Your task to perform on an android device: I need a refrigerator for my kitchen, so I use the Amazon app to look for refrigerators.
Image 0: 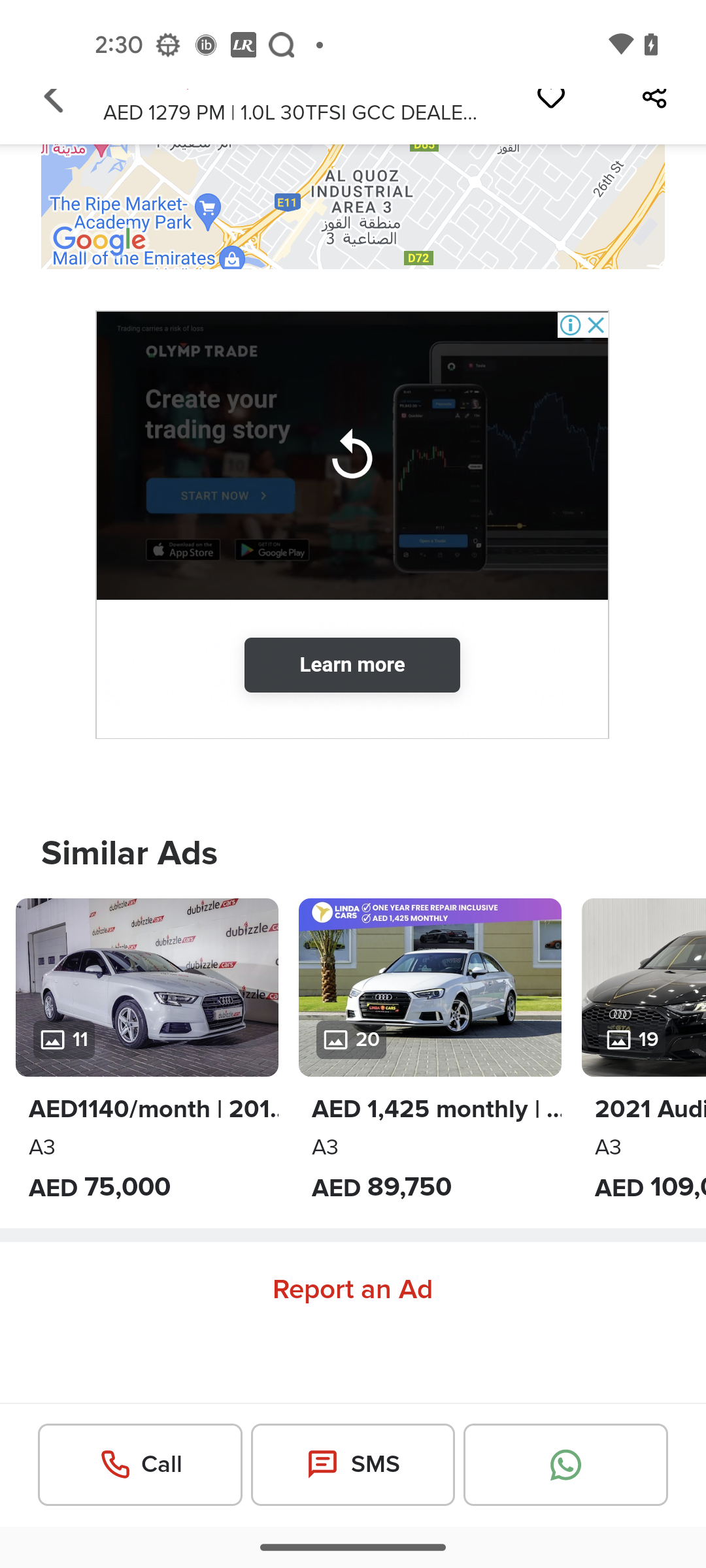
Open the Amazon app
Step 0: open app "Amazon"
Image 1: 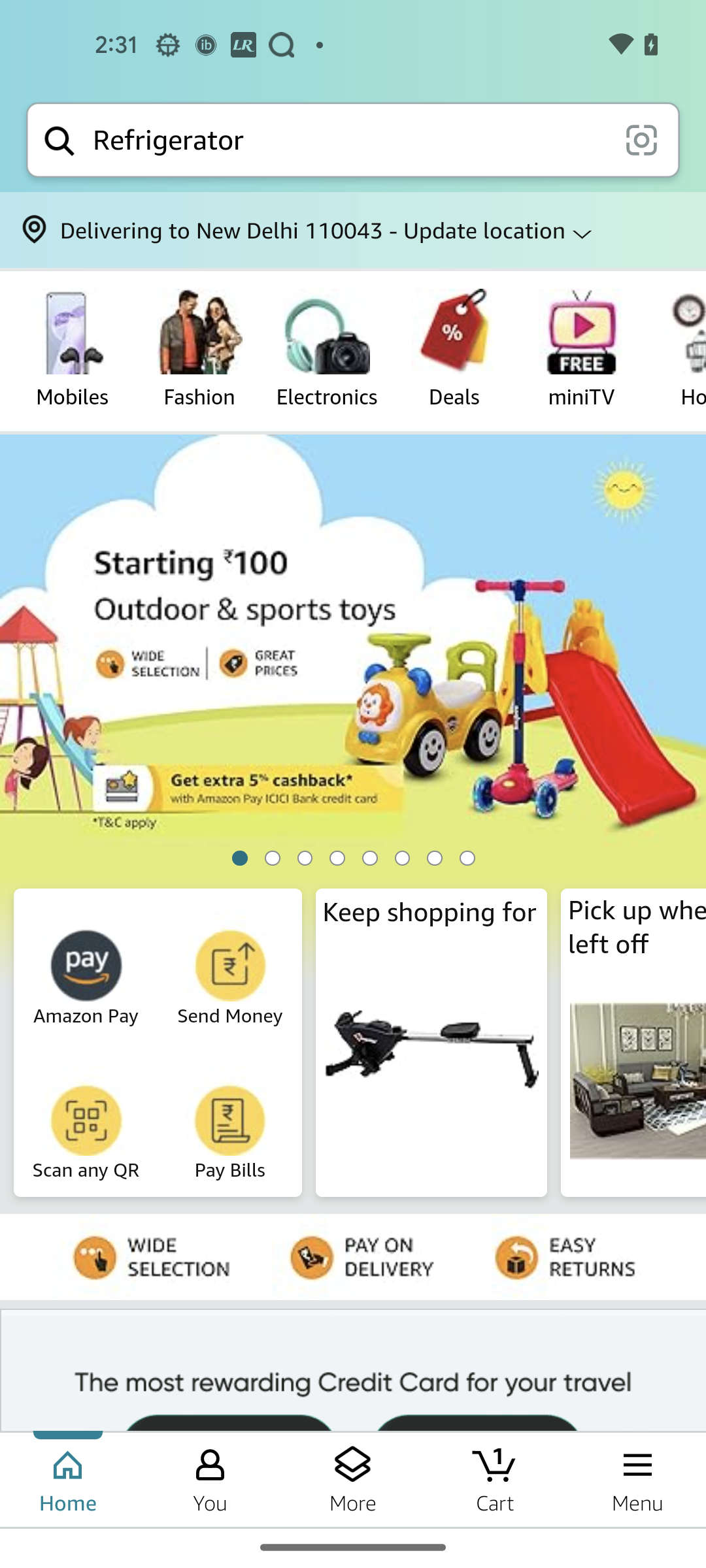
Go to the search bar at the top of the screen
Step 1: click (348, 140)
Image 2: 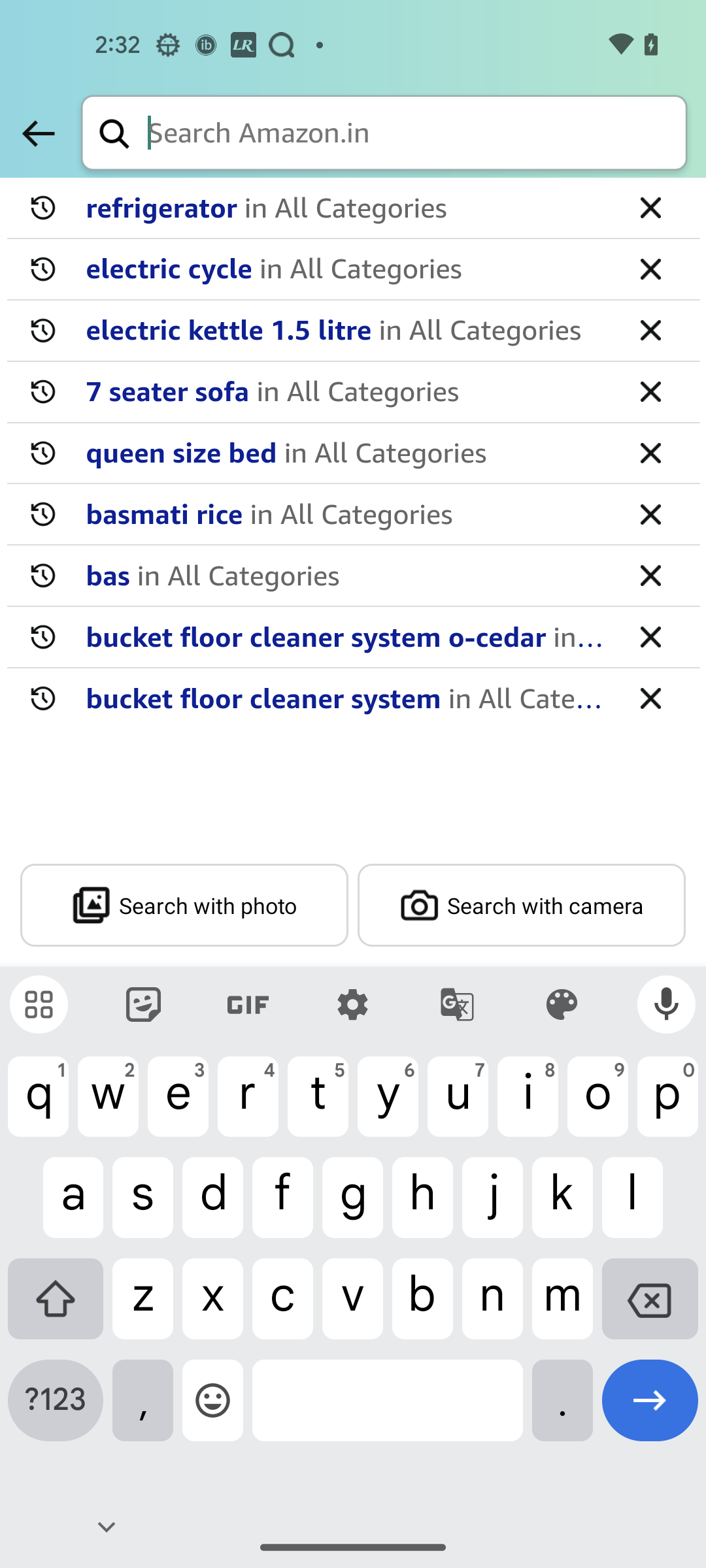
Search for Refrigerator
Step 2: type "refrigerator"
Image 3: 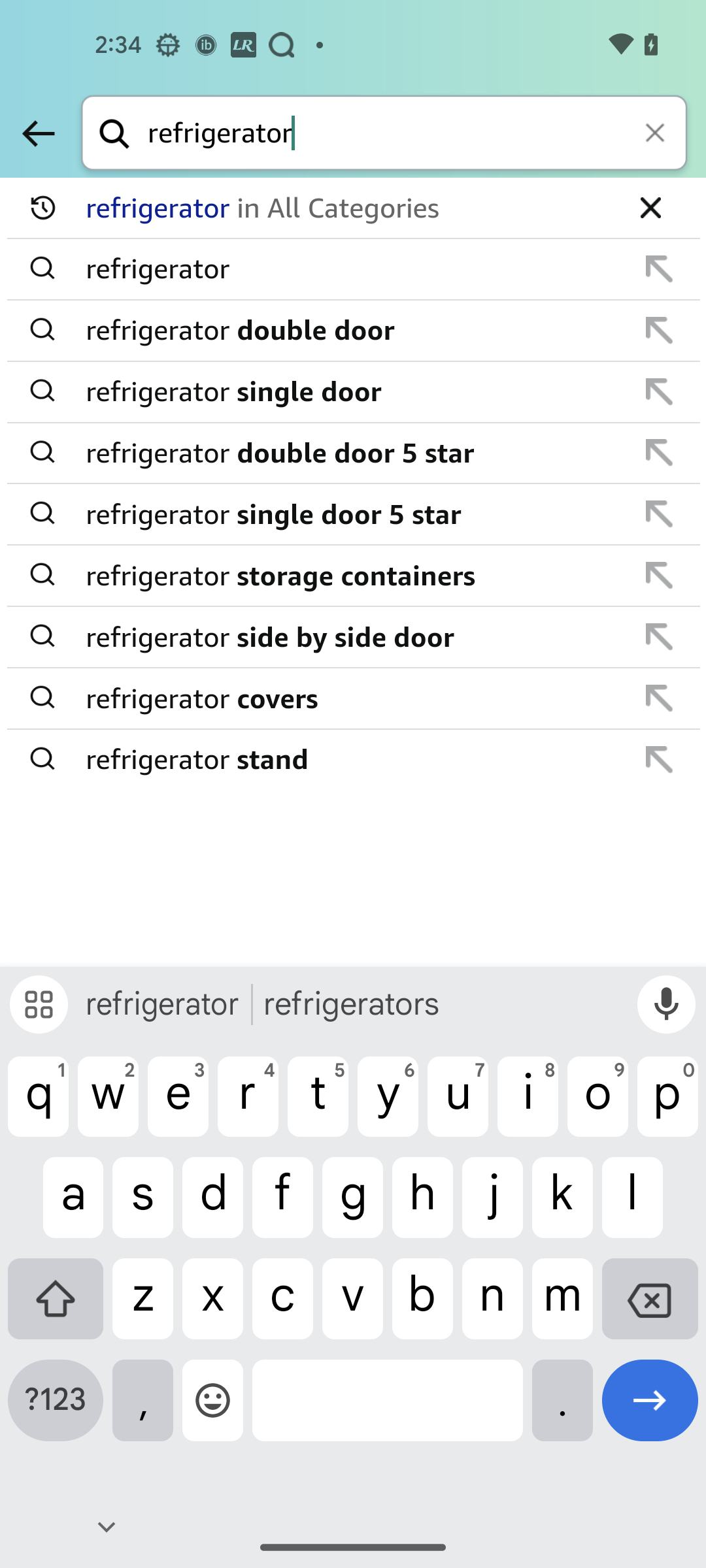
Click on the Arrow forward icon button
Step 3: click (650, 1410)